Your task to perform on an android device: View the nike dunk low cacao shoes
Image 0: 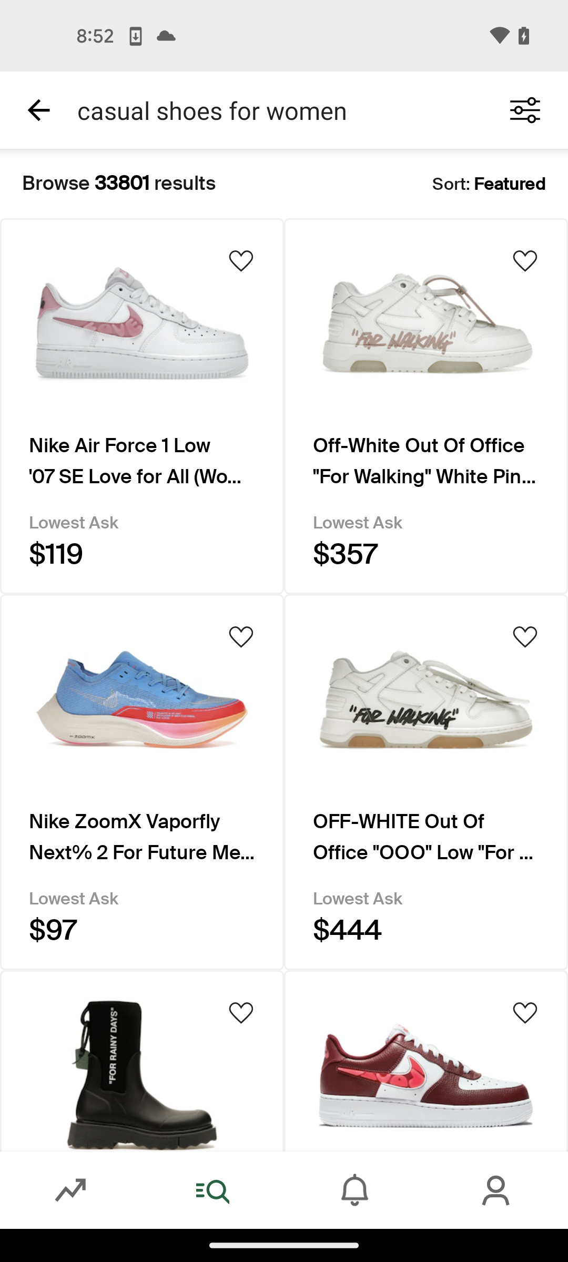
Swipe up to view the nike dunk low cacao shoes
Step 0: scroll down
Image 1: 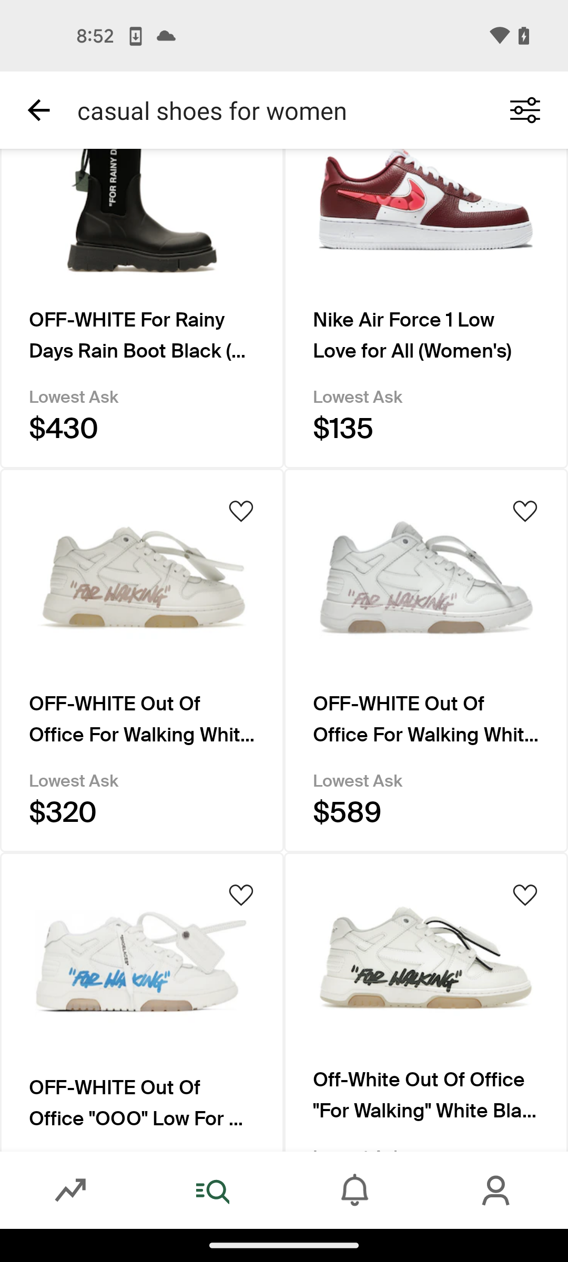
Swipe up to view the nike dunk low cacao shoes
Step 1: scroll down
Image 4: 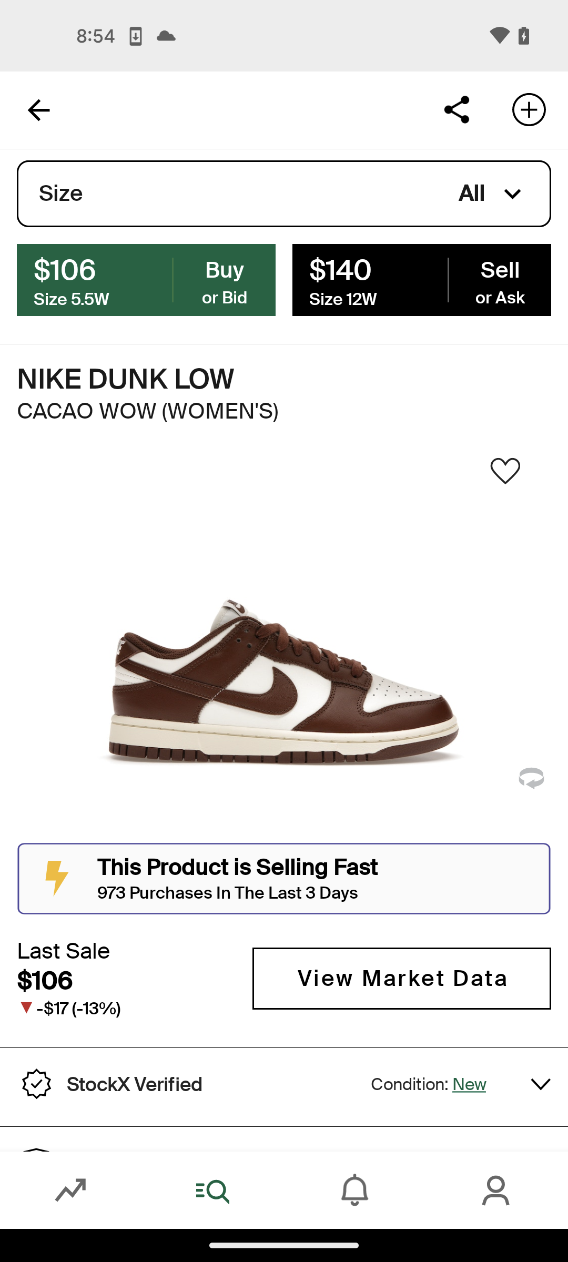
Swipe up to view the product details
Step 4: scroll down
Image 5: 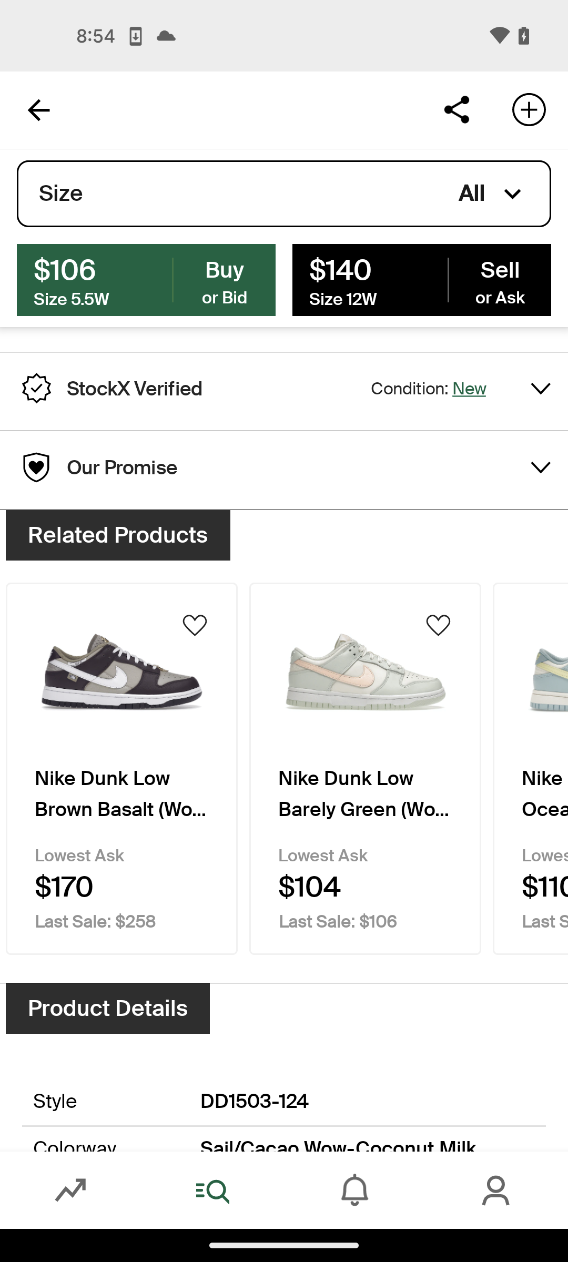
Swipe up to view the product details
Step 5: scroll down